Your task to perform on an android device: In the Flipkart app, I'd like to read customer reviews before making an informed judgment on the NIVIA Storm Football Size: 5 quality.
Image 0: 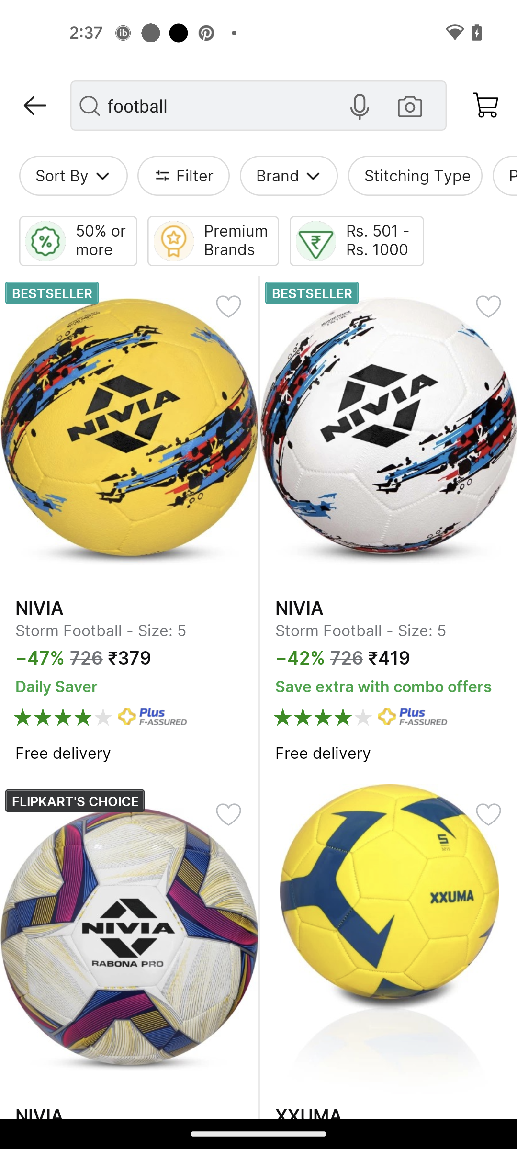
Open the first search result
Step 0: click (39, 608)
Image 1: 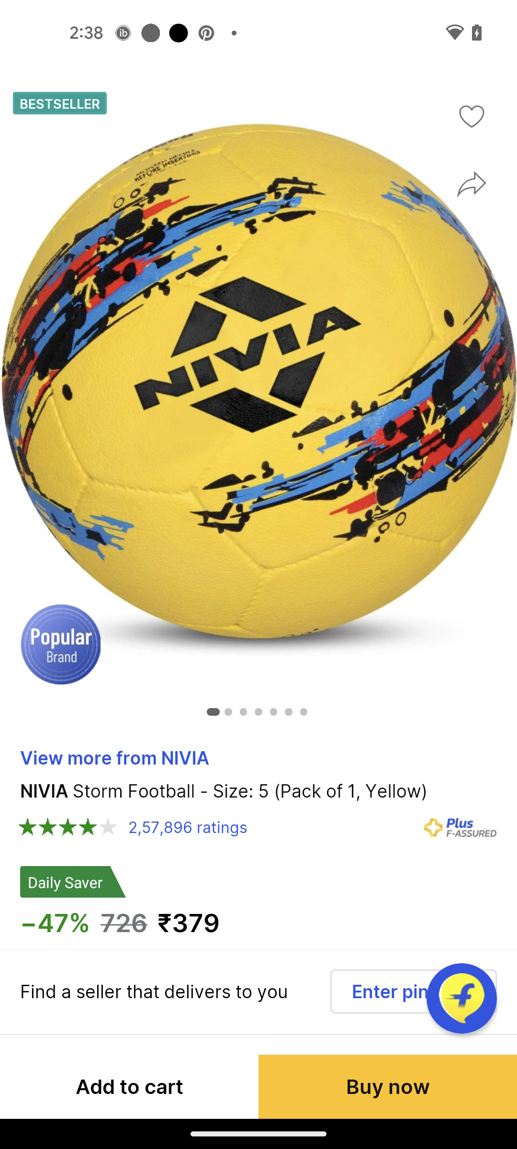
Swipe up to view the reviews
Step 1: scroll down
Image 2: 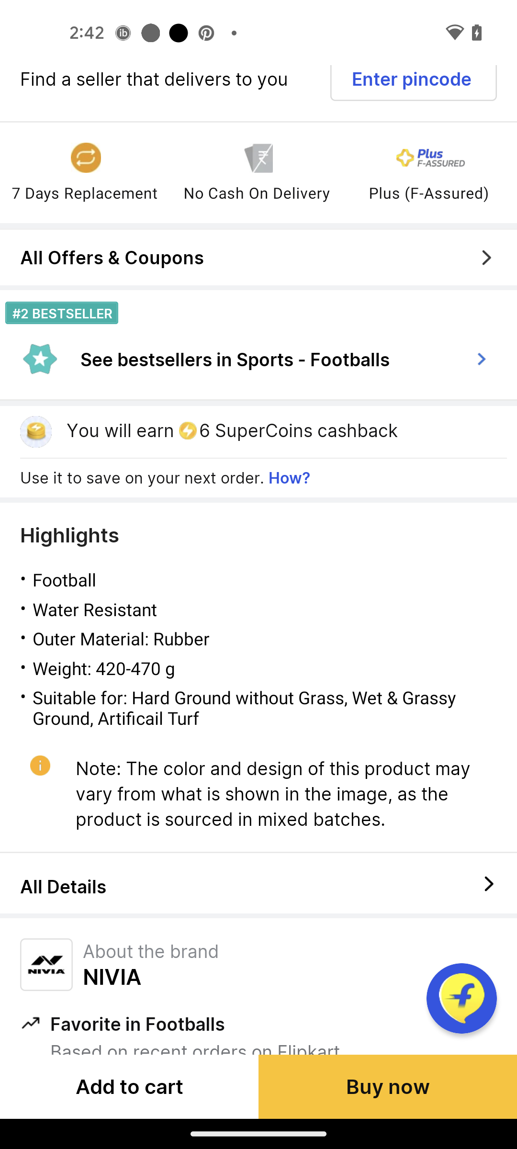
Swipe up to view the reviews
Step 2: scroll down
Image 3: 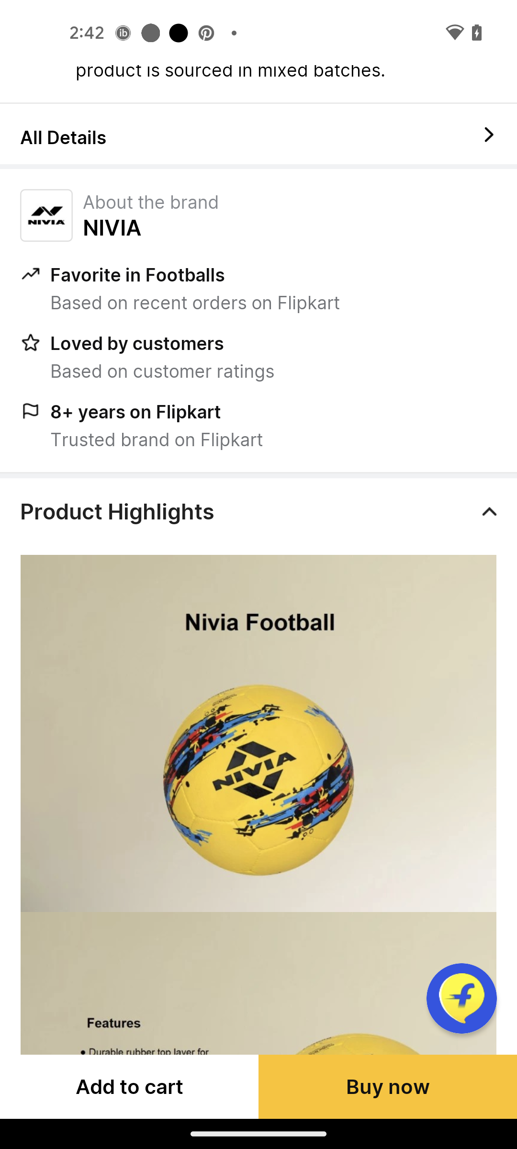
Swipe up to view the reviews
Step 3: scroll down
Image 4: 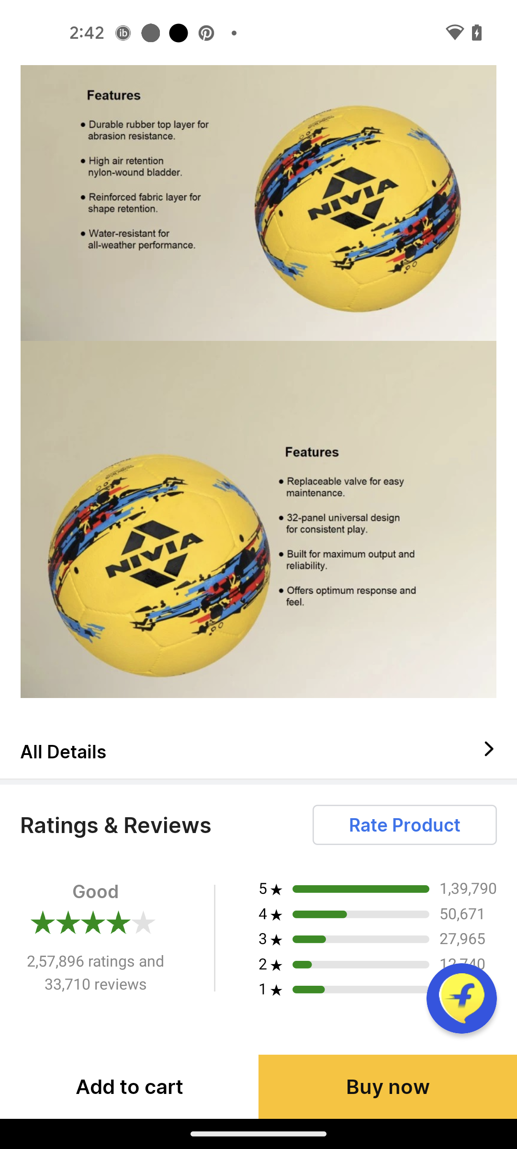
Swipe up to view the reviews
Step 4: scroll down
Image 5: 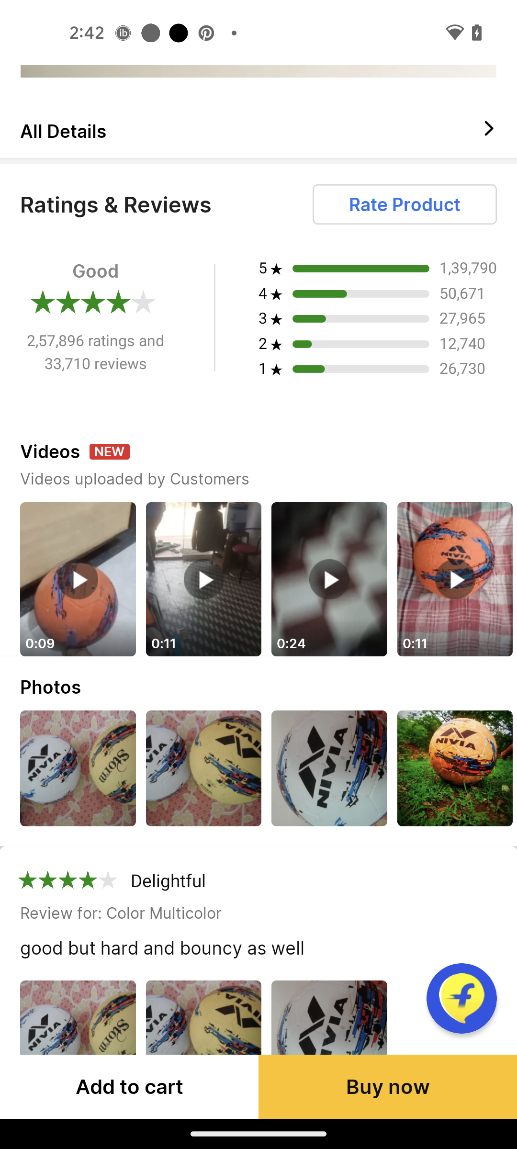
Swipe up to view the reviews
Step 5: scroll down
Image 6: 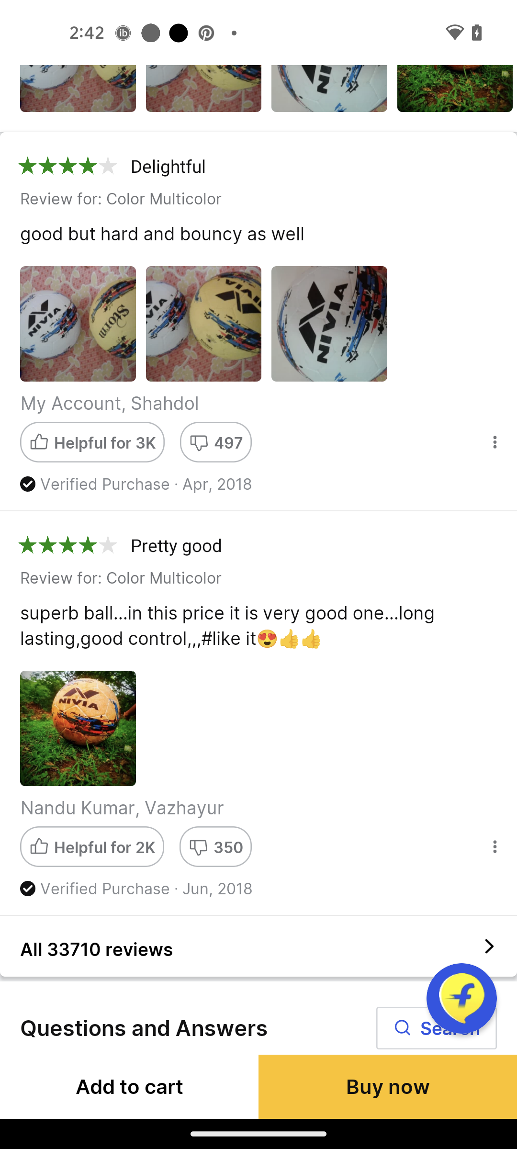
Click on the All 33710 reviews
Step 6: click (106, 949)
Image 7: 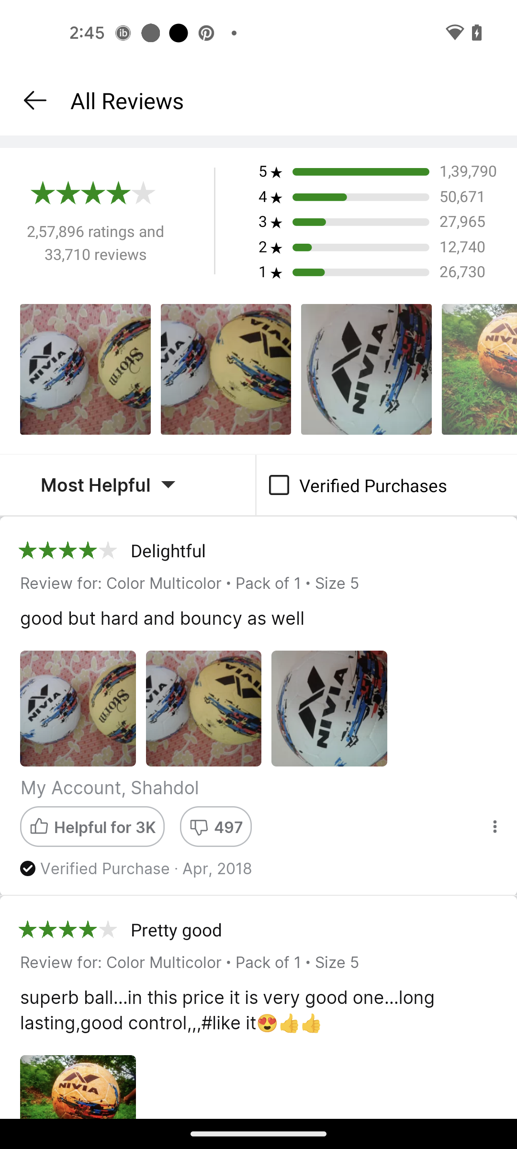
Swipe up to read more reviews
Step 7: scroll down
Image 8: 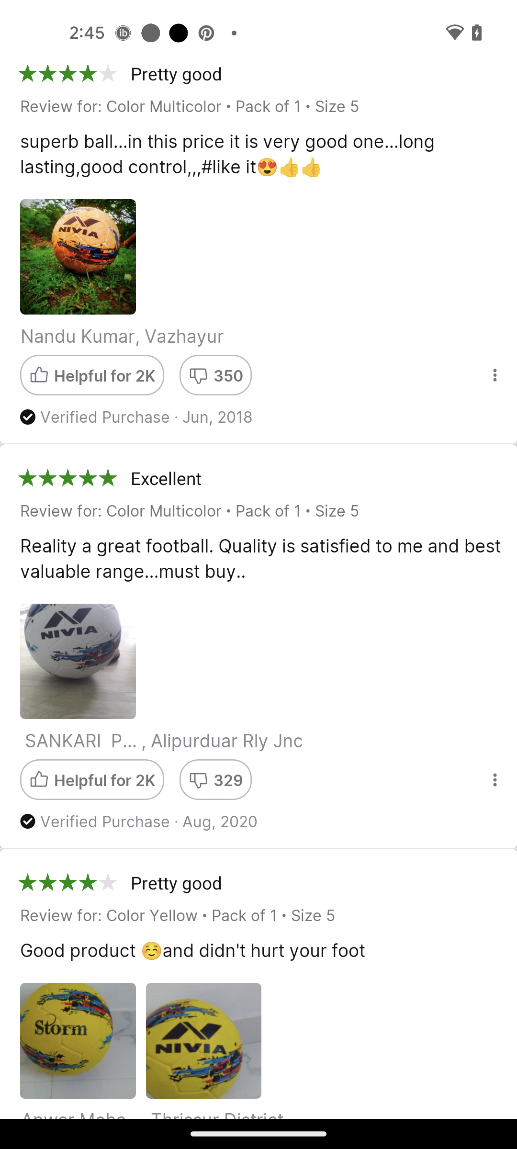
Swipe up to read more reviews
Step 8: scroll down
Image 9: 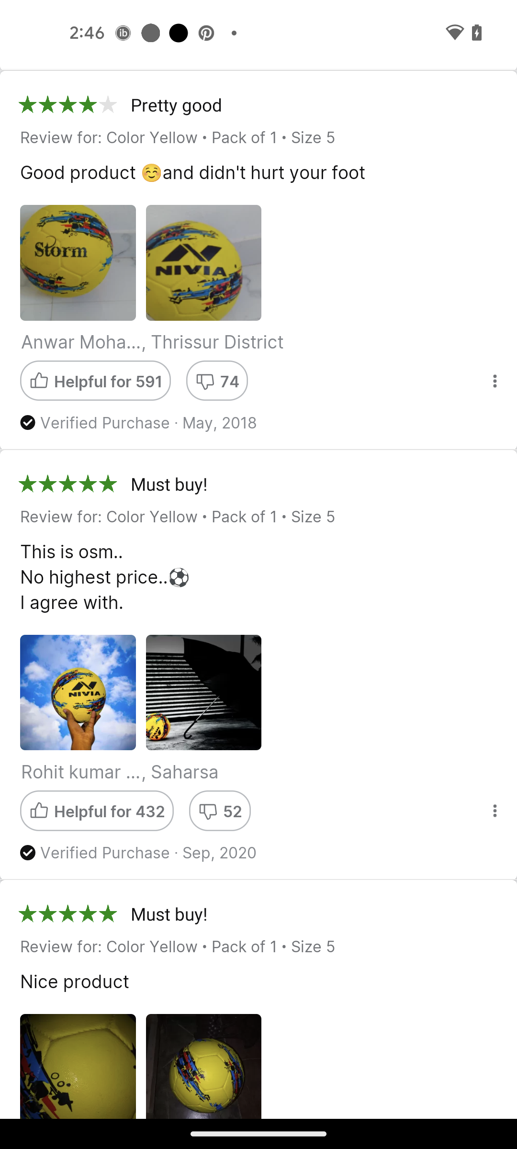
Swipe up to read more reviews
Step 9: scroll down